Your task to perform on an android device: I want to read my favorite book, "The Queen's Gambit, so view chapters 1  for me of the book on the PocketBook app.
Image 0: 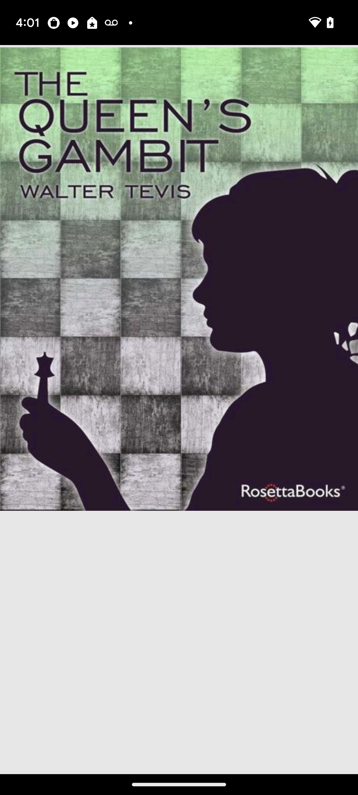
Scroll to the left to view the chapter 1.
Step 0: scroll right
Image 1: 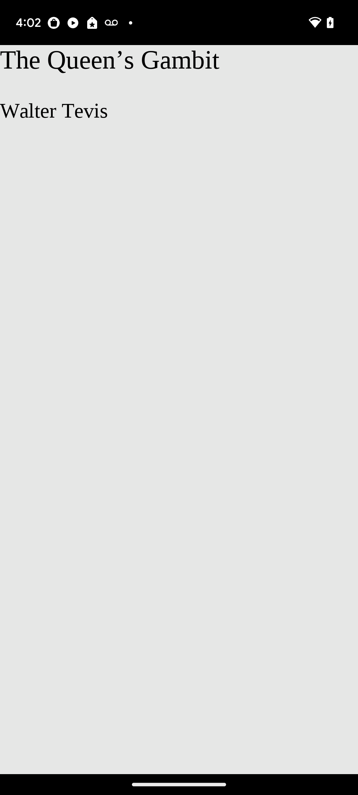
Scroll to the left to view the chapter 1.
Step 1: scroll right
Image 2: 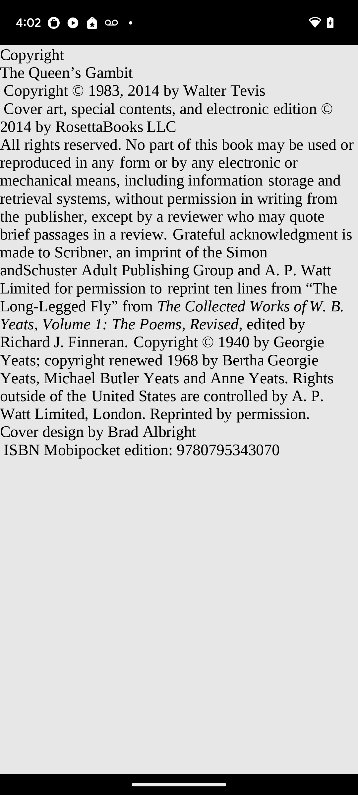
Scroll to the left to view the chapter 1.
Step 2: scroll right
Image 3: 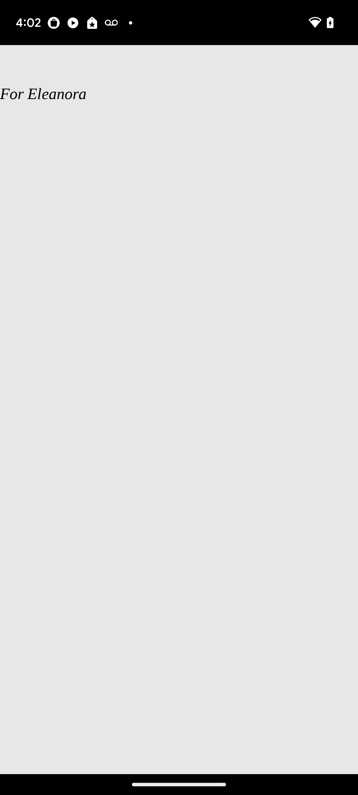
Scroll to the left to view the chapter 1.
Step 3: scroll right
Image 4: 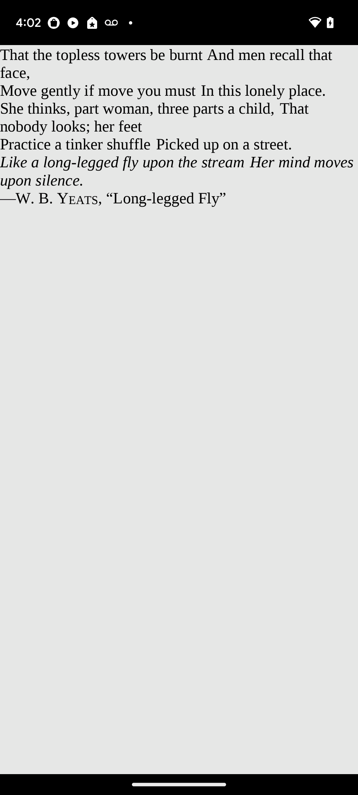
Scroll to the left to view the chapter 1.
Step 4: scroll right
Image 5: 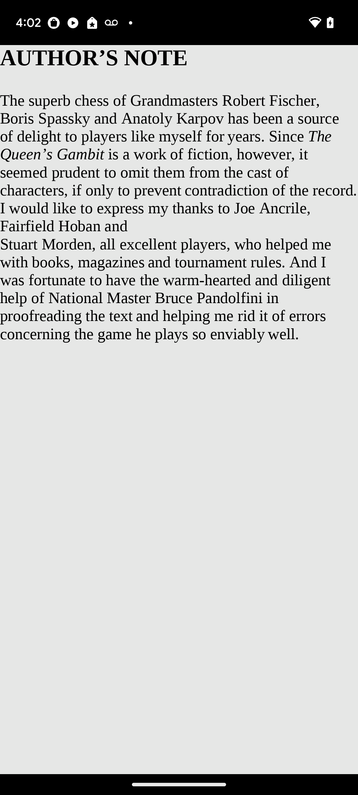
Scroll to the left to view the chapter 1.
Step 5: scroll right
Image 6: 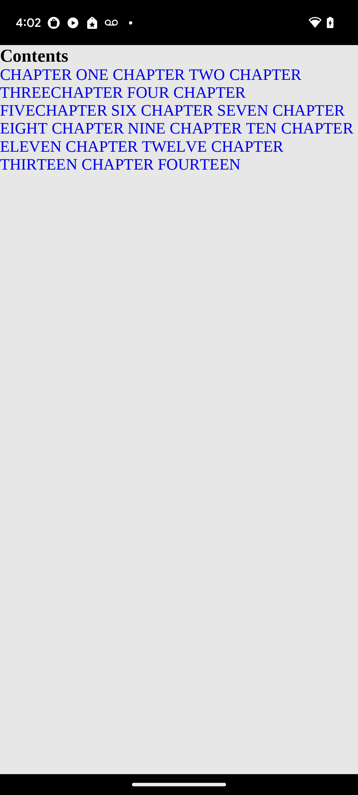
Scroll to the left to view the chapter 1.
Step 6: scroll right
Image 7: 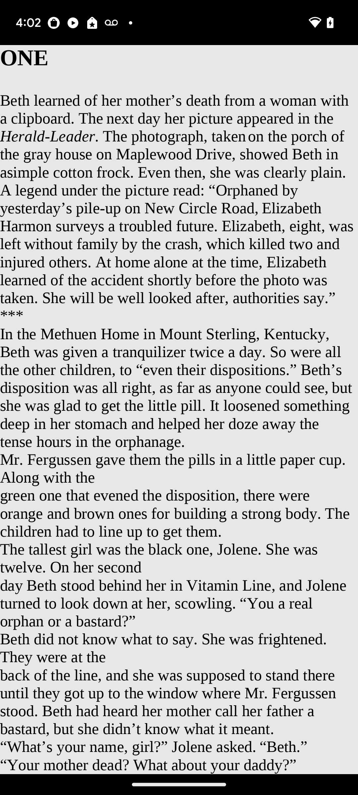
Scroll to the left to view the chapter 1.
Step 7: scroll right
Image 8: 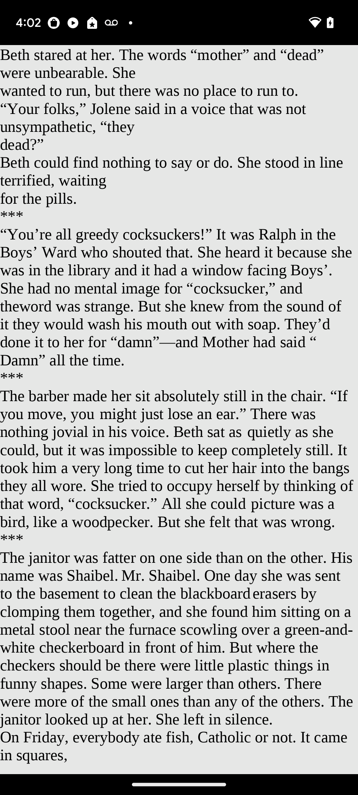
Scroll to the left to view the chapter 1.
Step 8: scroll right
Image 9: 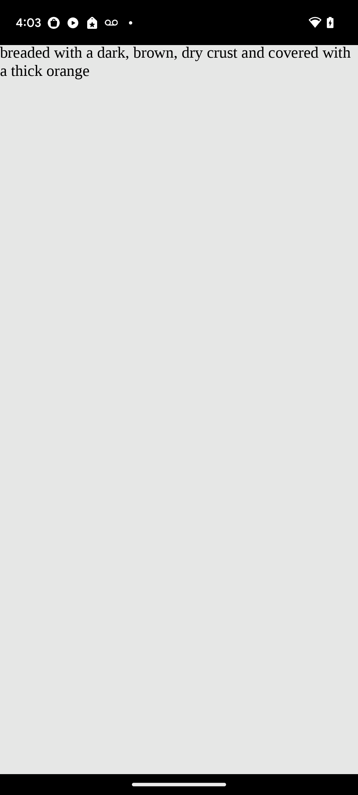
Scroll to the left to view the chapter 1.
Step 9: scroll right